Your task to perform on an android device: Speedcat Shield SD Driving Shoes are looking gorgeous and are very attractive. View the details of the same in the PUMA app.
Image 1: 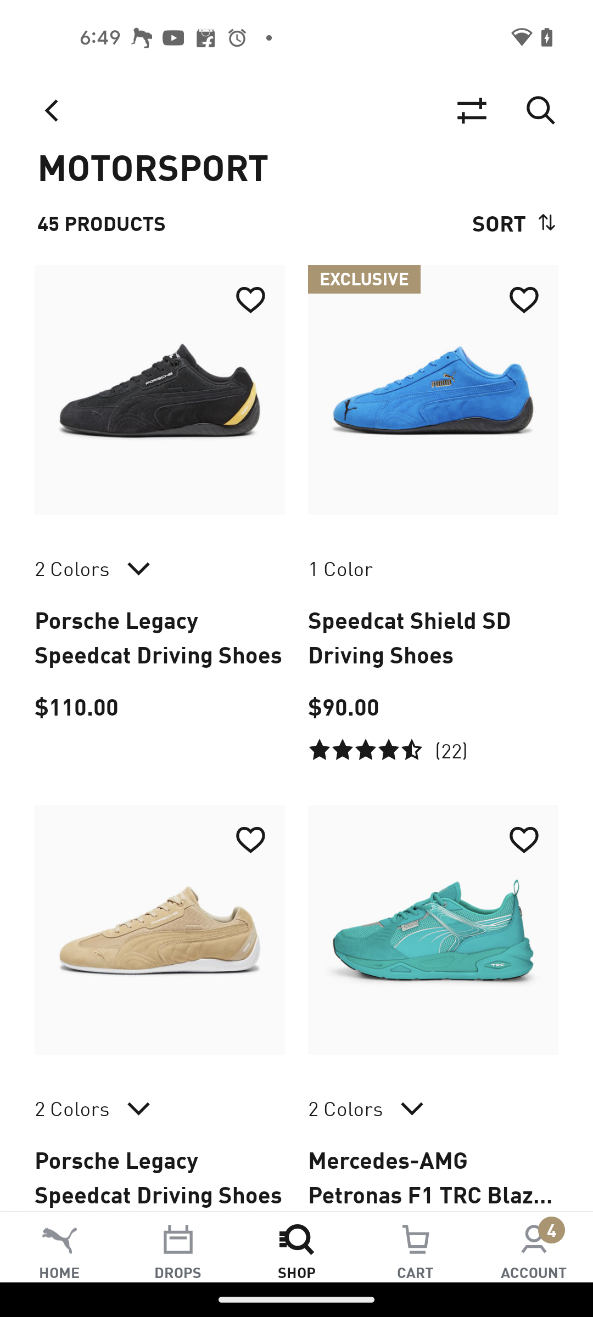
Click on the Second shoe
Step 1: click (433, 390)
Image 2: 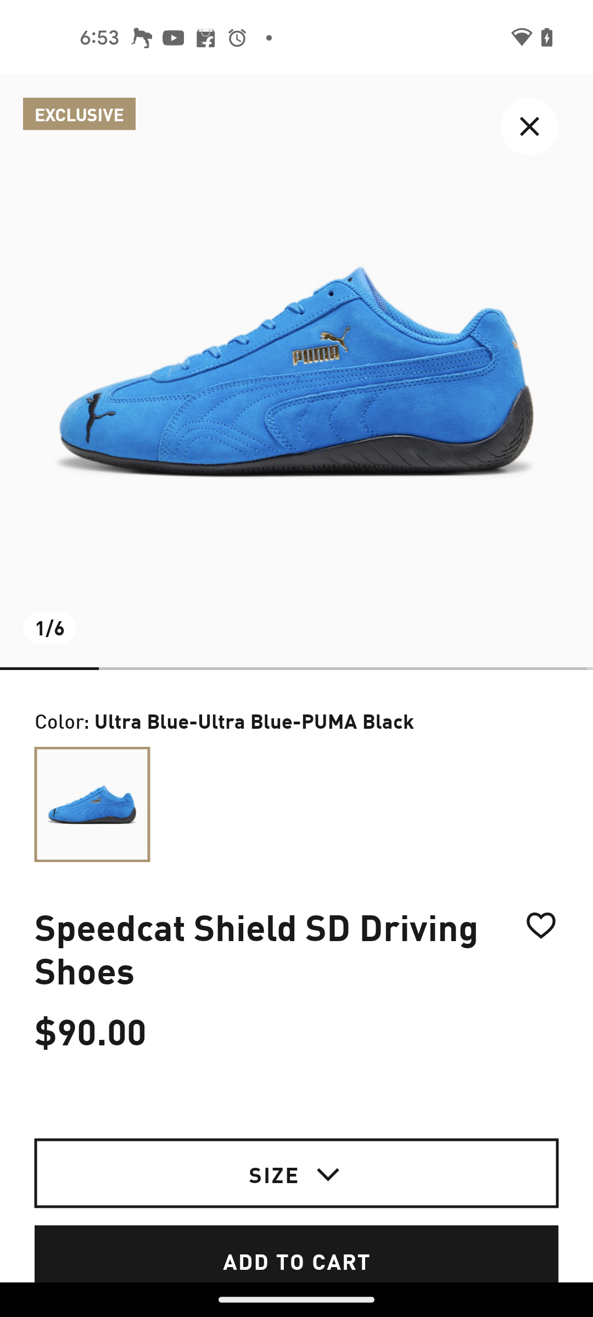
Swipe left the image for more images
Step 2: scroll right
Image 3: 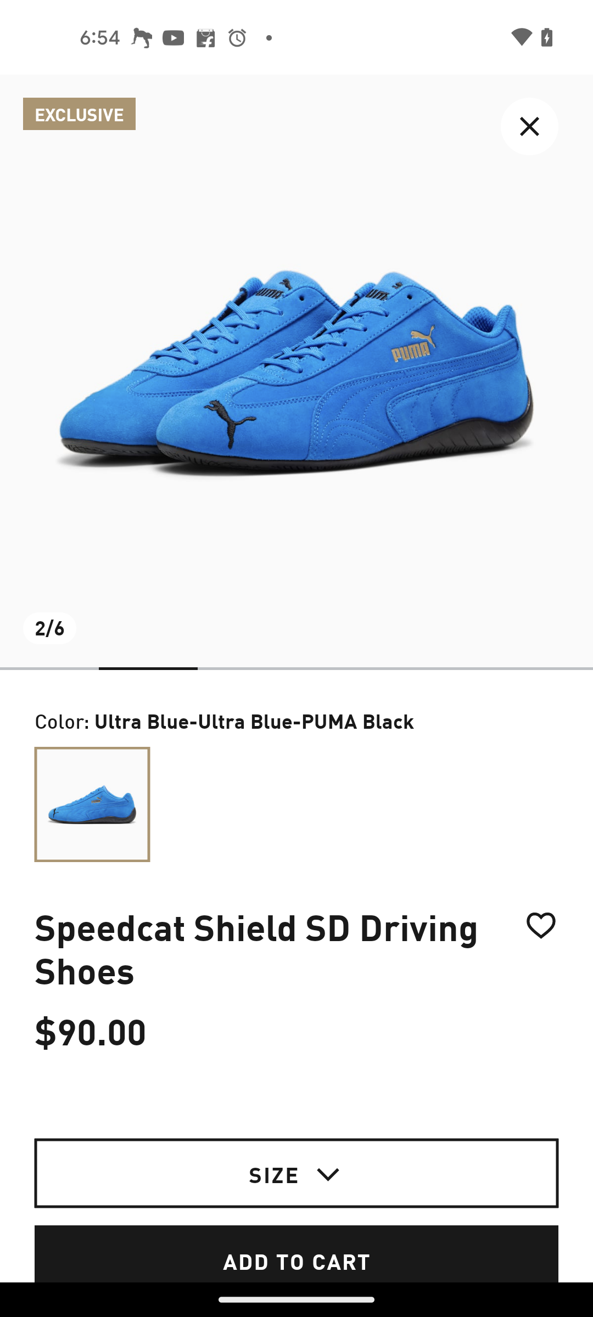
Swipe left the image for more images
Step 3: scroll right
Image 4: 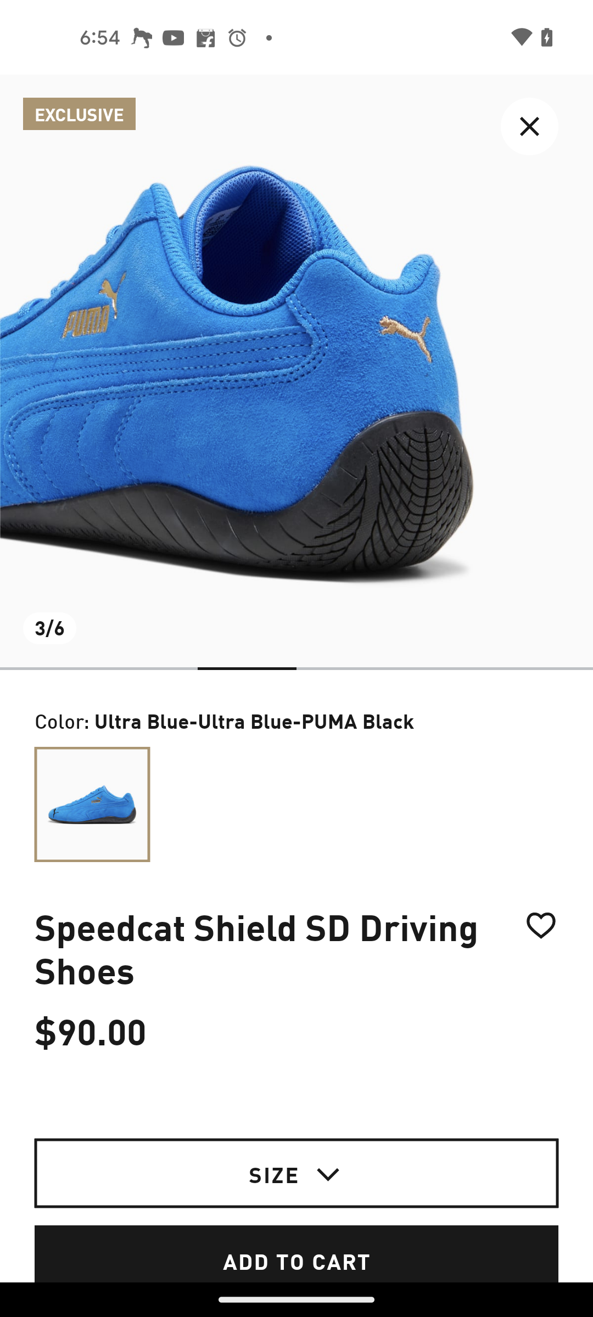
Swipe left the image for more images
Step 4: scroll right
Image 5: 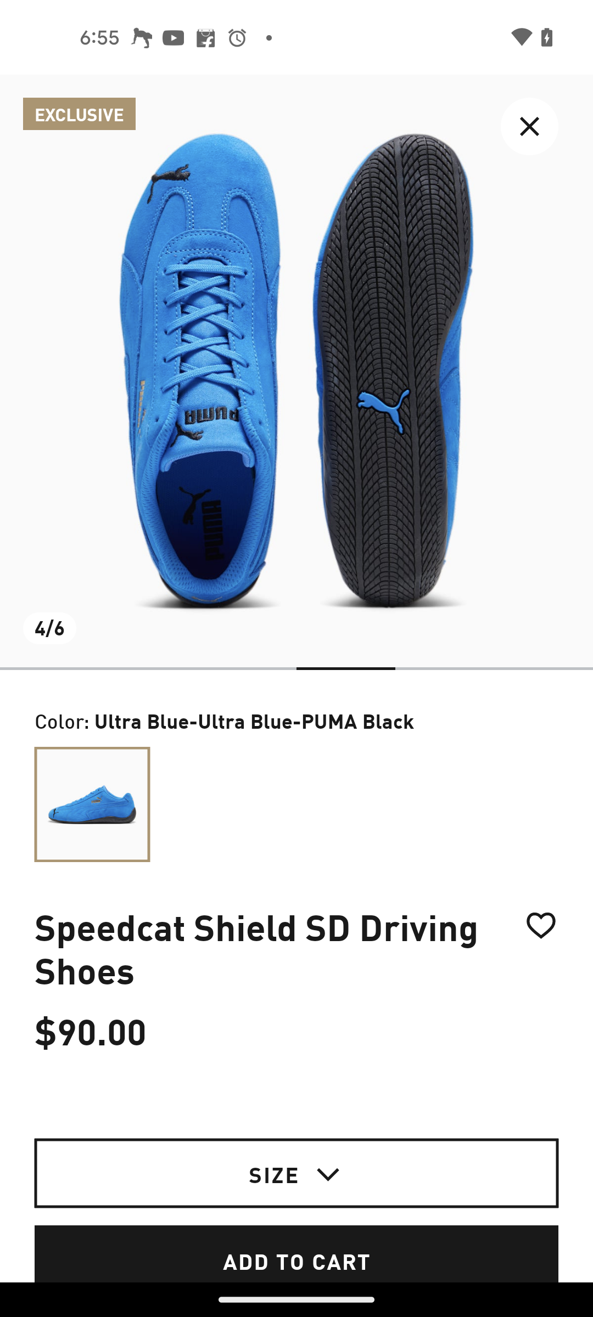
Swipe left the image for more images
Step 5: scroll right
Image 6: 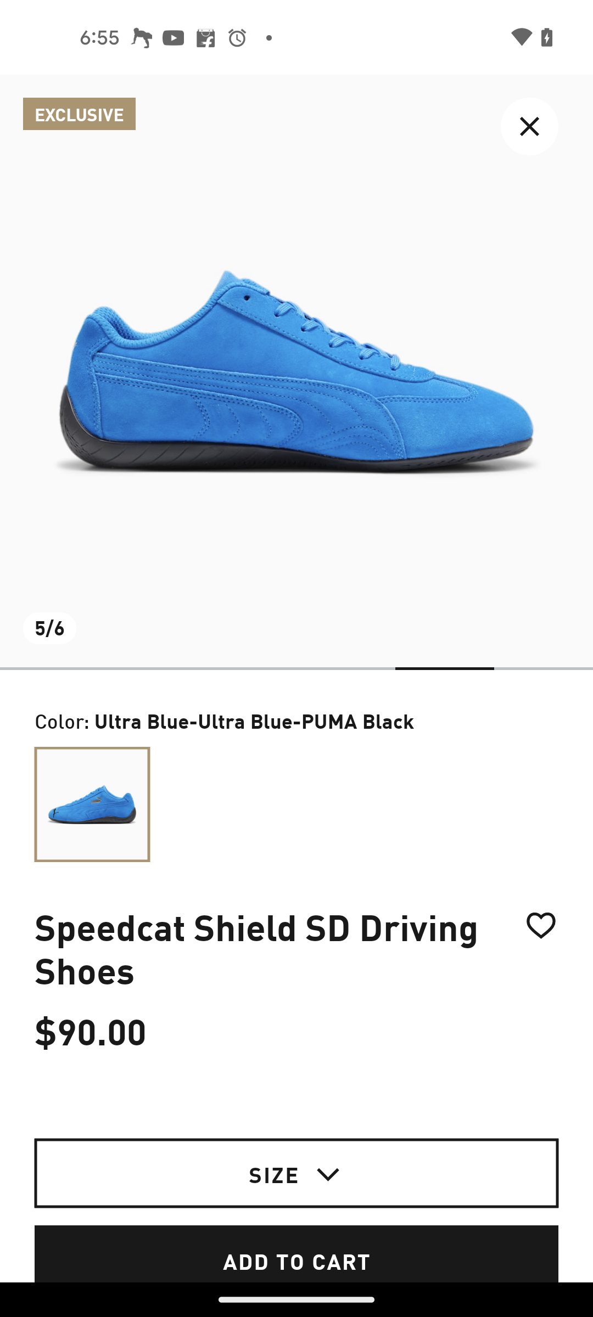
Swipe left the image for more images
Step 6: scroll right